Your task to perform on an android device: View painting details on the Artsy app.
Image 0: 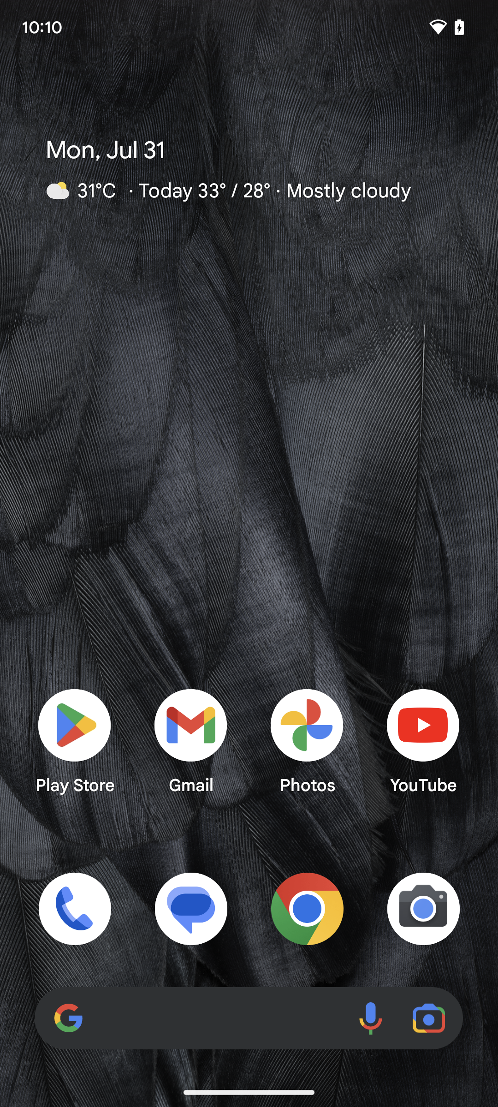
open artsy app
Step 0: open app "Artsy"
Image 1: 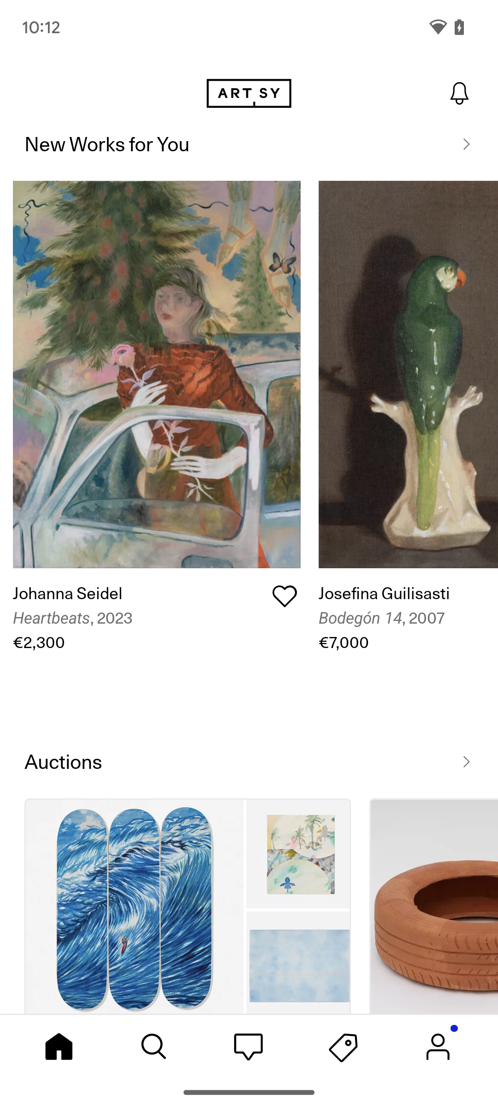
Click on the first painting present on screen.
Step 1: click (156, 375)
Image 2: 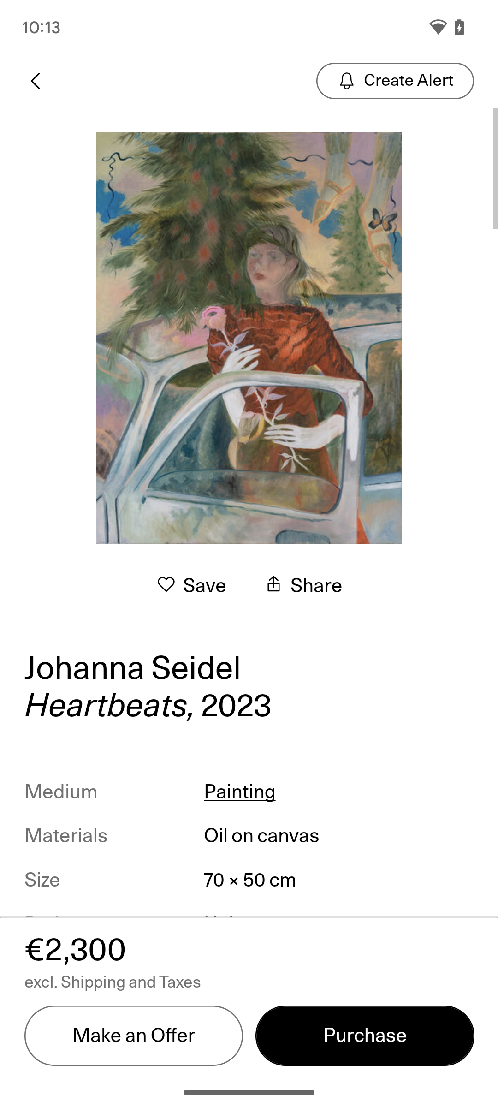
Scroll up to view details.
Step 2: scroll down